Your task to perform on an android device: one of my favorite varities of real fruit power orange juice is what i would like to look at 
Image 0: 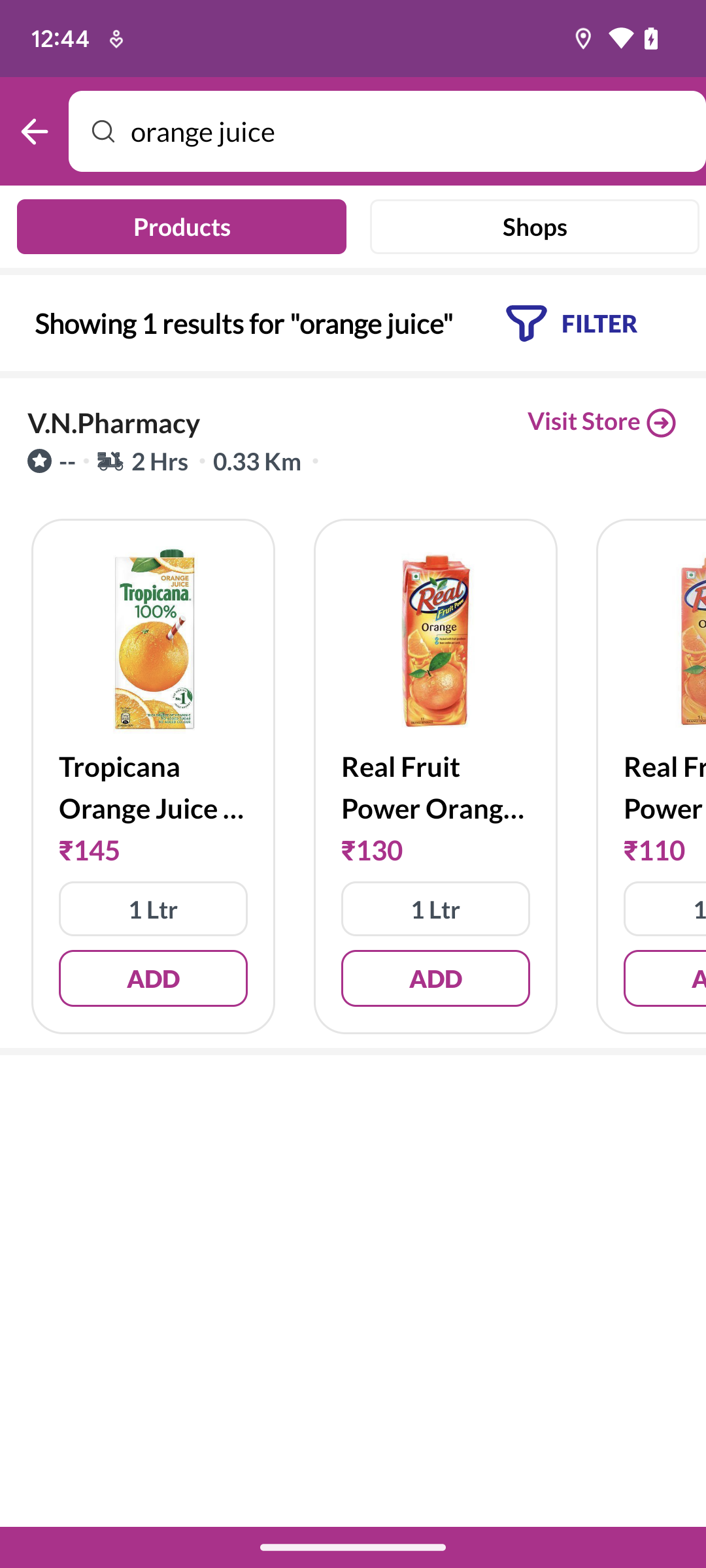
click on the second option (Real fruit power Orange ) on the screen 
Step 0: click (409, 645)